Your task to perform on an android device: Send an email to dbwscratch.test.id4@gmail.com with the subject Modelling Task and a descriptive body.
Image 0: 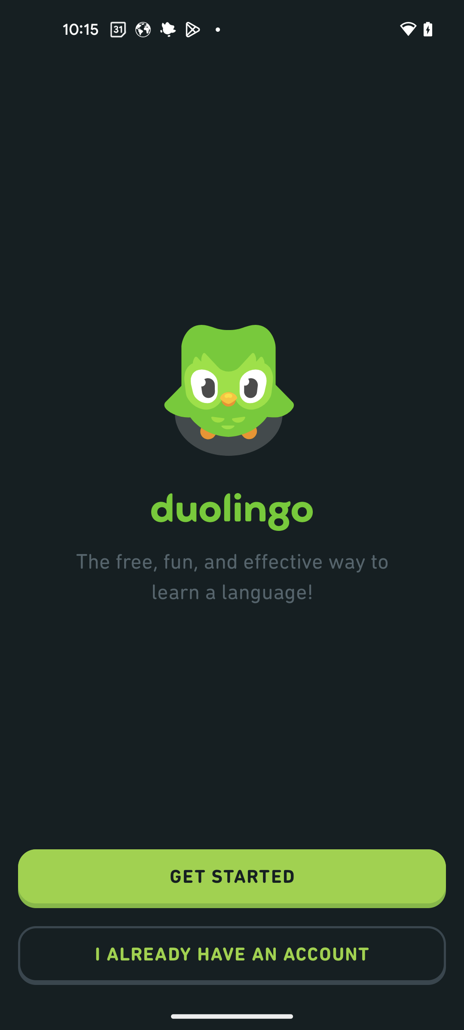
Open Gmail App
Step 0: open app "Gmail"
Image 1: 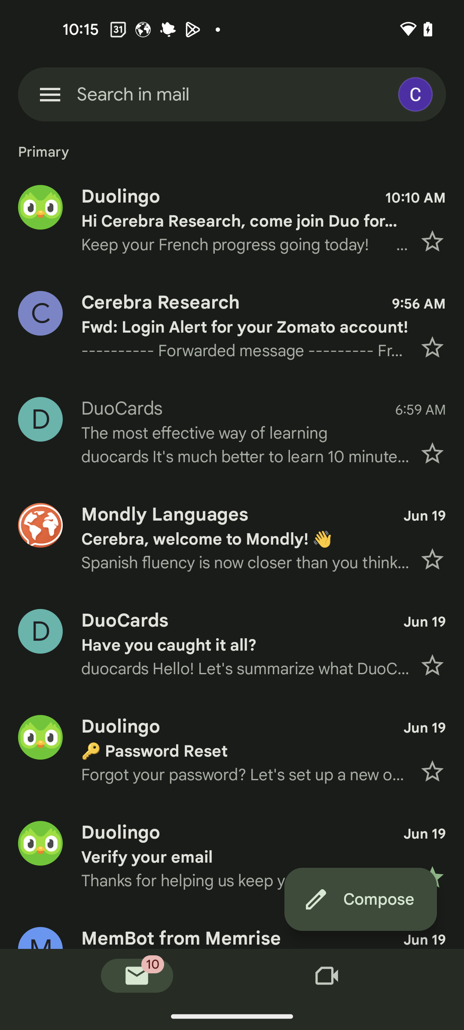
Click on the compose button at the bottom right corner .
Step 1: click (360, 899)
Image 2: 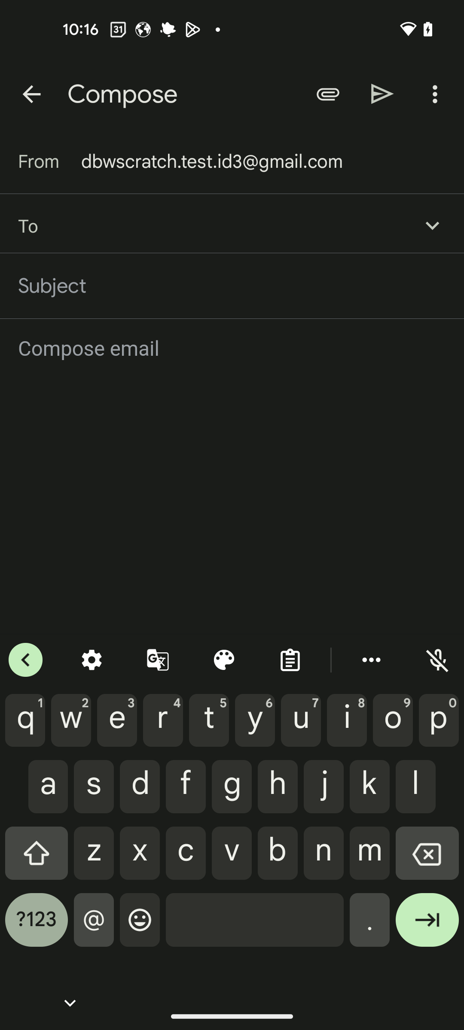
Enter dbwscratch.test.id4@gmail.com in recipient address section
Step 2: type "dbwscratch.test.id4@gmail.com"
Image 3: 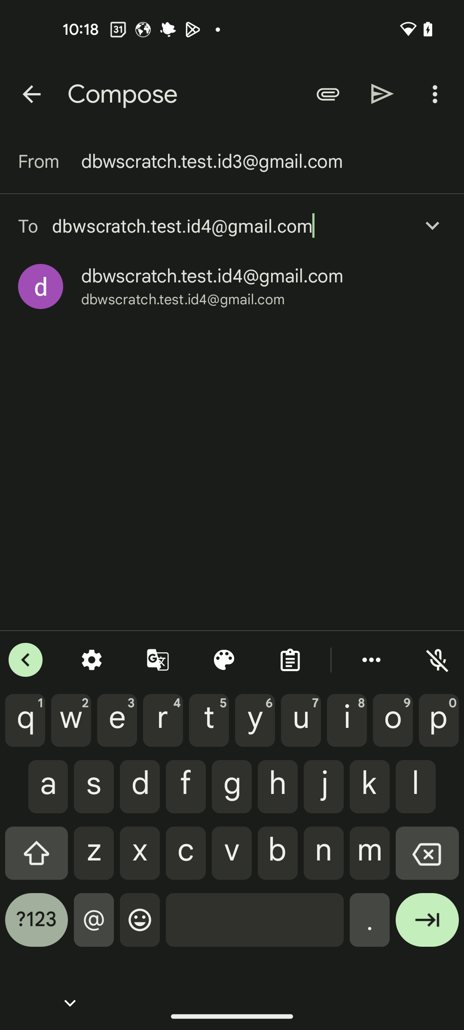
Click on the resulted mail address
Step 3: click (212, 276)
Image 4: 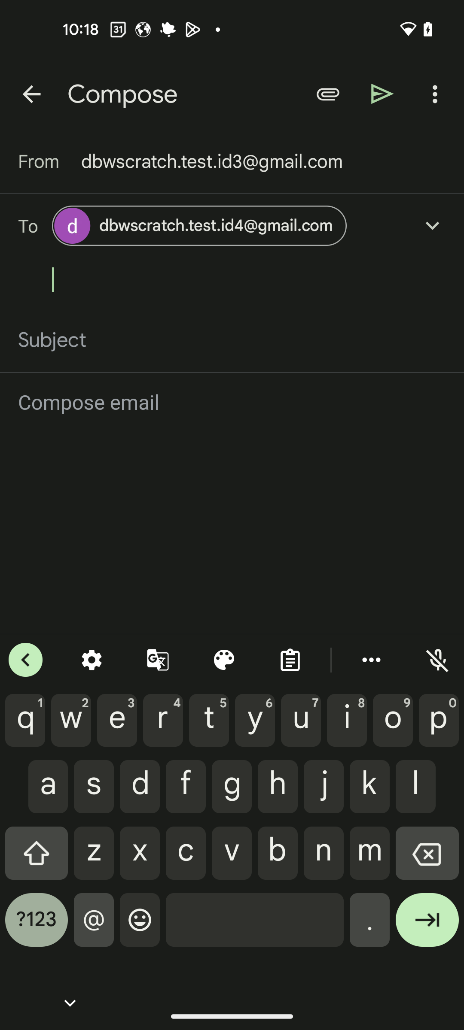
Go to the Subject section
Step 4: click (232, 340)
Image 5: 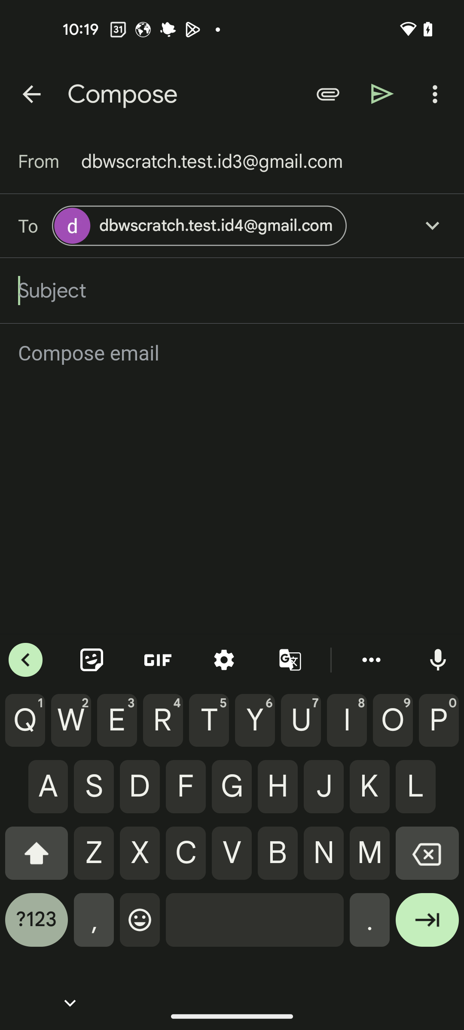
Add Modelling Task as the subject for the mail
Step 5: type "Modelling Task "
Image 6: 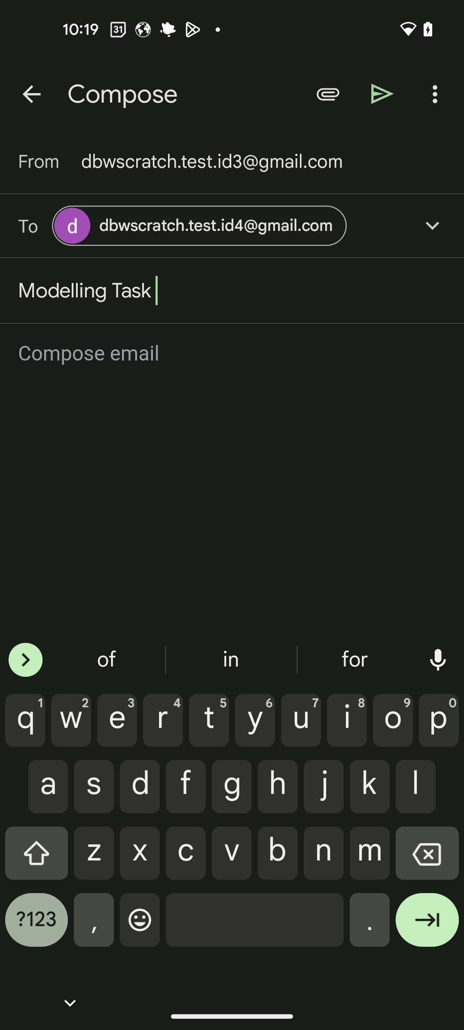
Click on the body section
Step 6: click (233, 354)
Image 7: 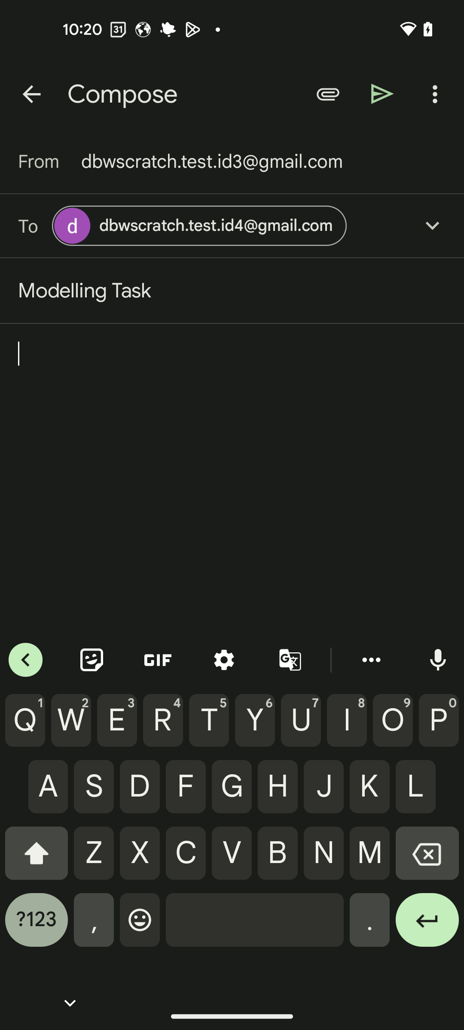
Add a descriptive body for the email
Step 7: type "The new modelling task is there for you guys ........."
Image 8: 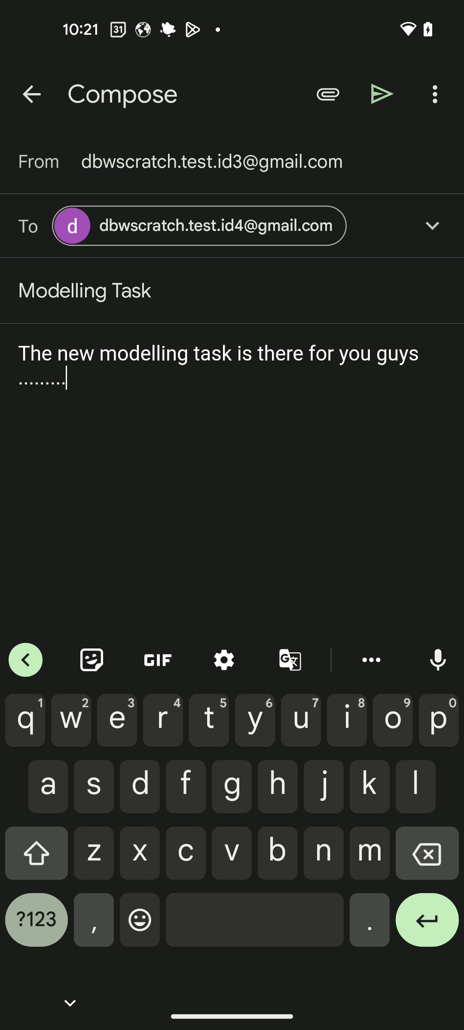
Click on the send icon 
Step 8: click (382, 94)